Your task to perform on an android device: I really loved the Welsh Cakes recipe and want to give it a 5-star rating in the kitchen stories app
Image 0: 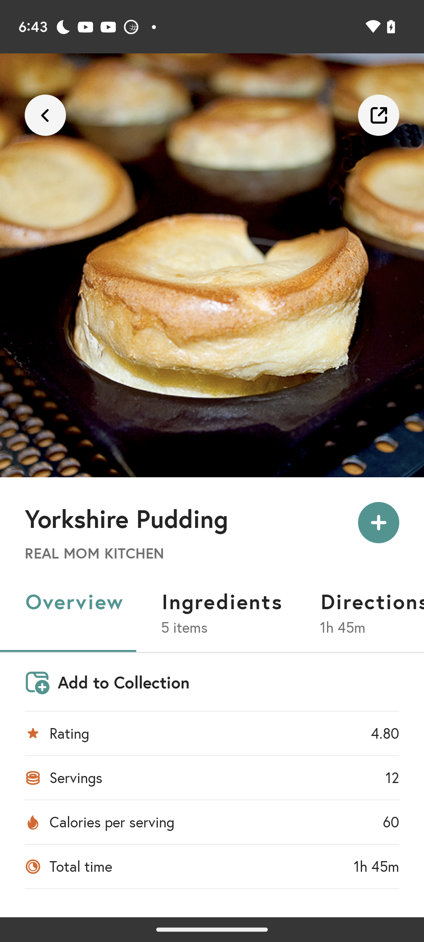
Open kitchen stories app
Step 0: open app "Kitchen Stories"
Image 1: 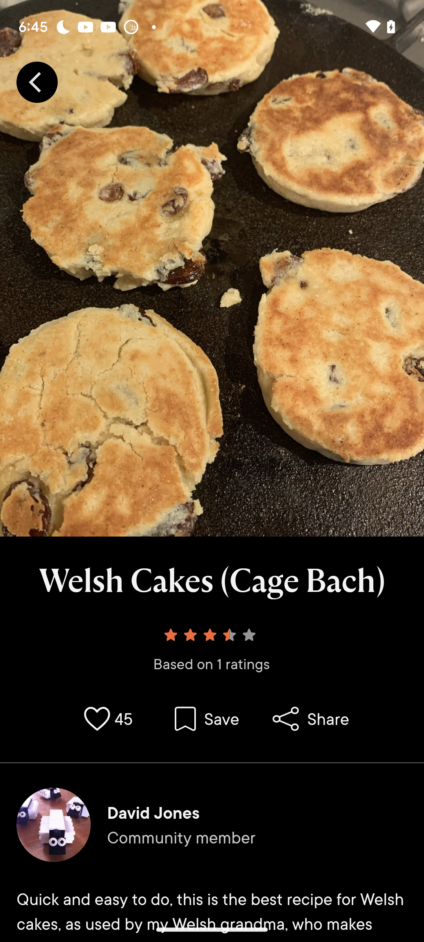
Click on the star icon
Step 1: click (212, 651)
Image 2: 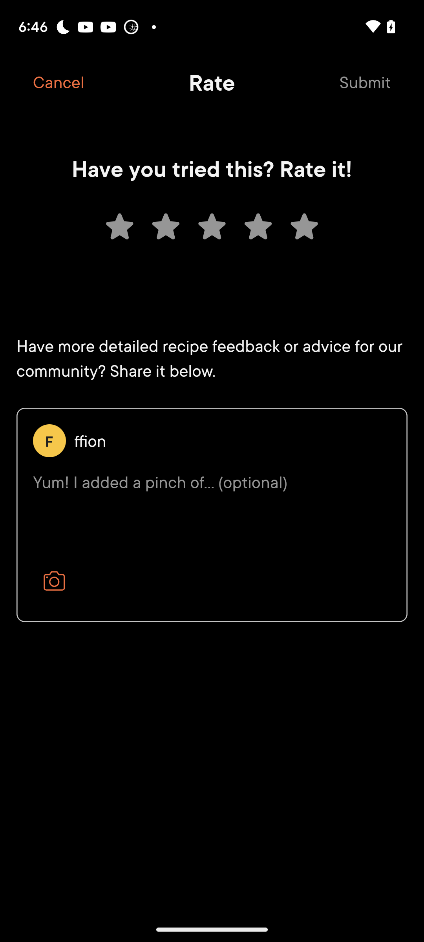
Click on the fifth star button
Step 2: click (304, 226)
Image 3: 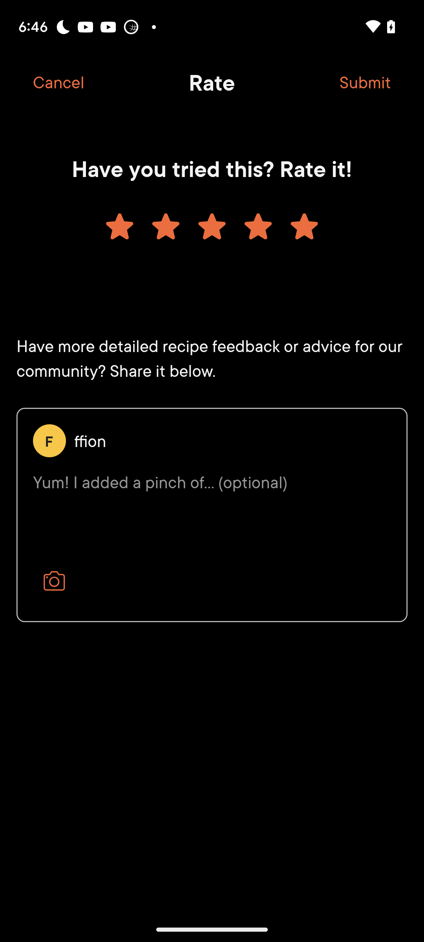
Click on the submit button on the top right of the screen
Step 3: click (365, 82)